Your task to perform on an android device: On cruisedeals, I would like to view the cheapest cruise schedules in the Carribean in the month of March 2024.
Image 0: 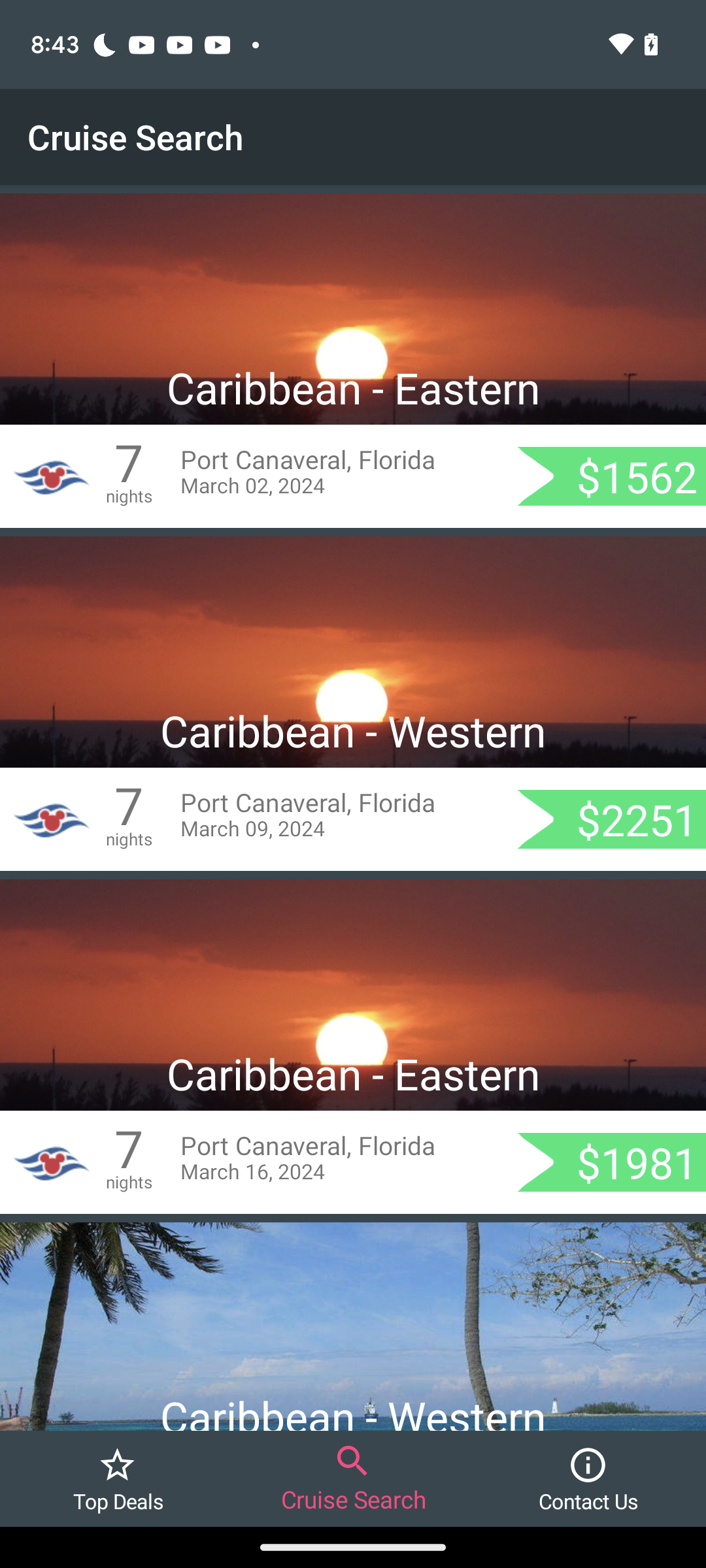
Click on the first search result
Step 0: click (249, 214)
Image 1: 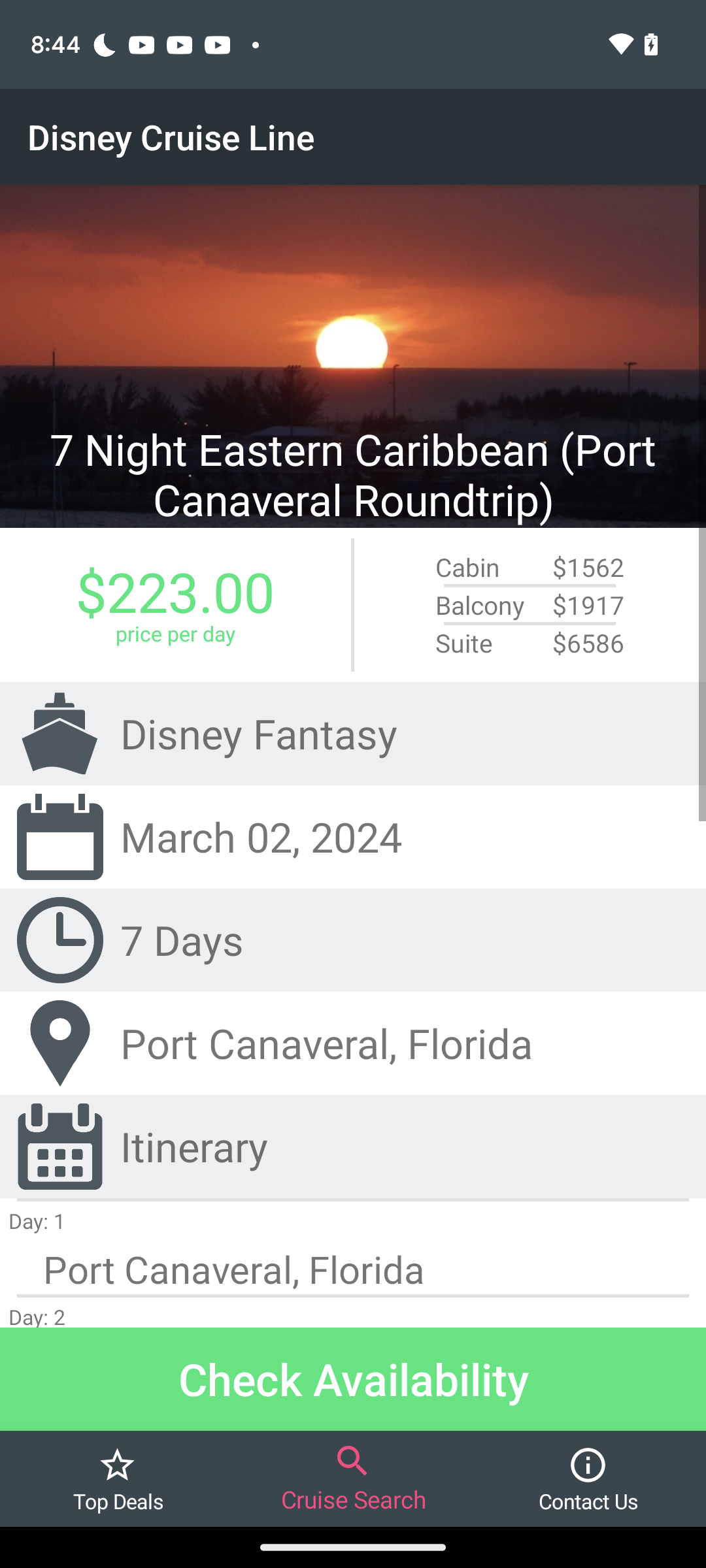
Swipe up for details
Step 1: scroll down
Image 2: 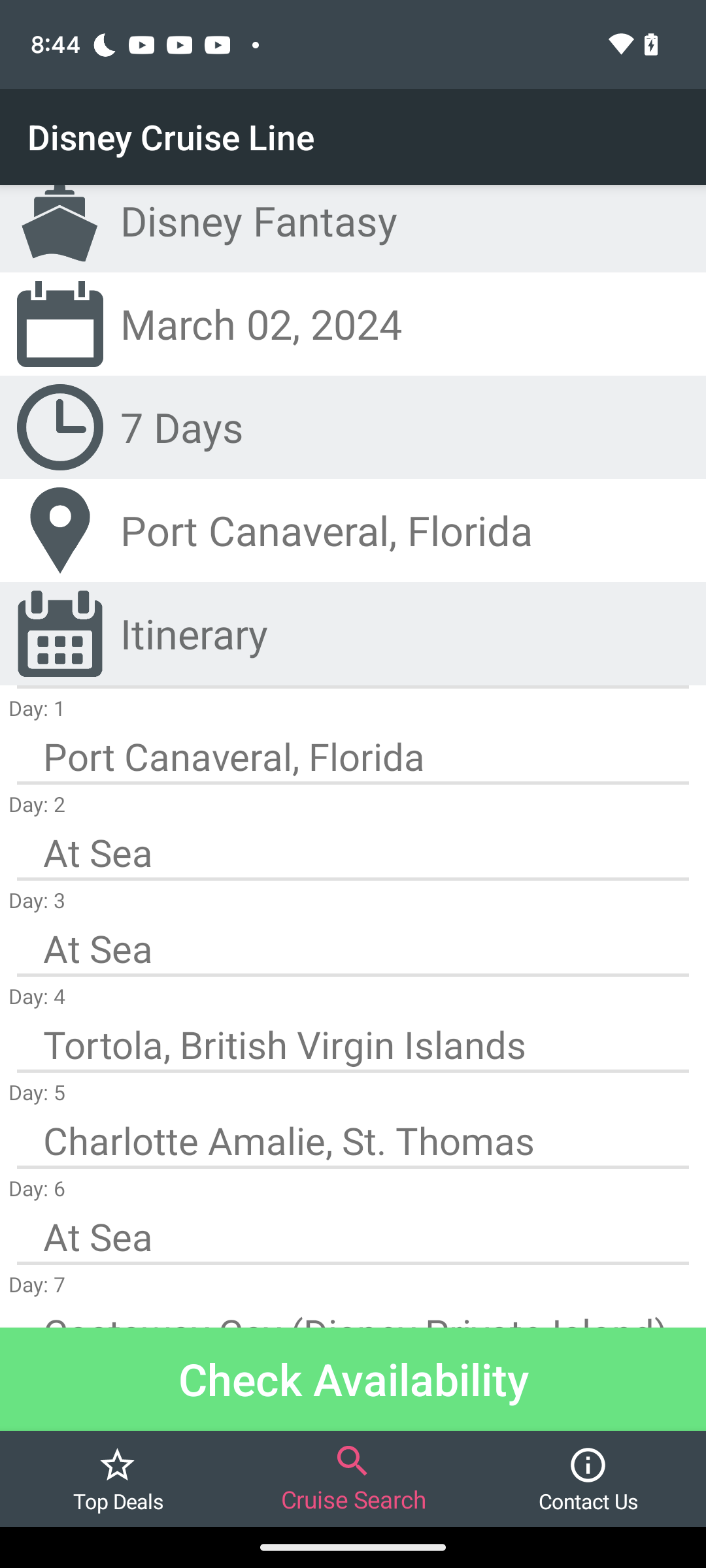
Swipe up for details
Step 2: scroll down
Image 3: 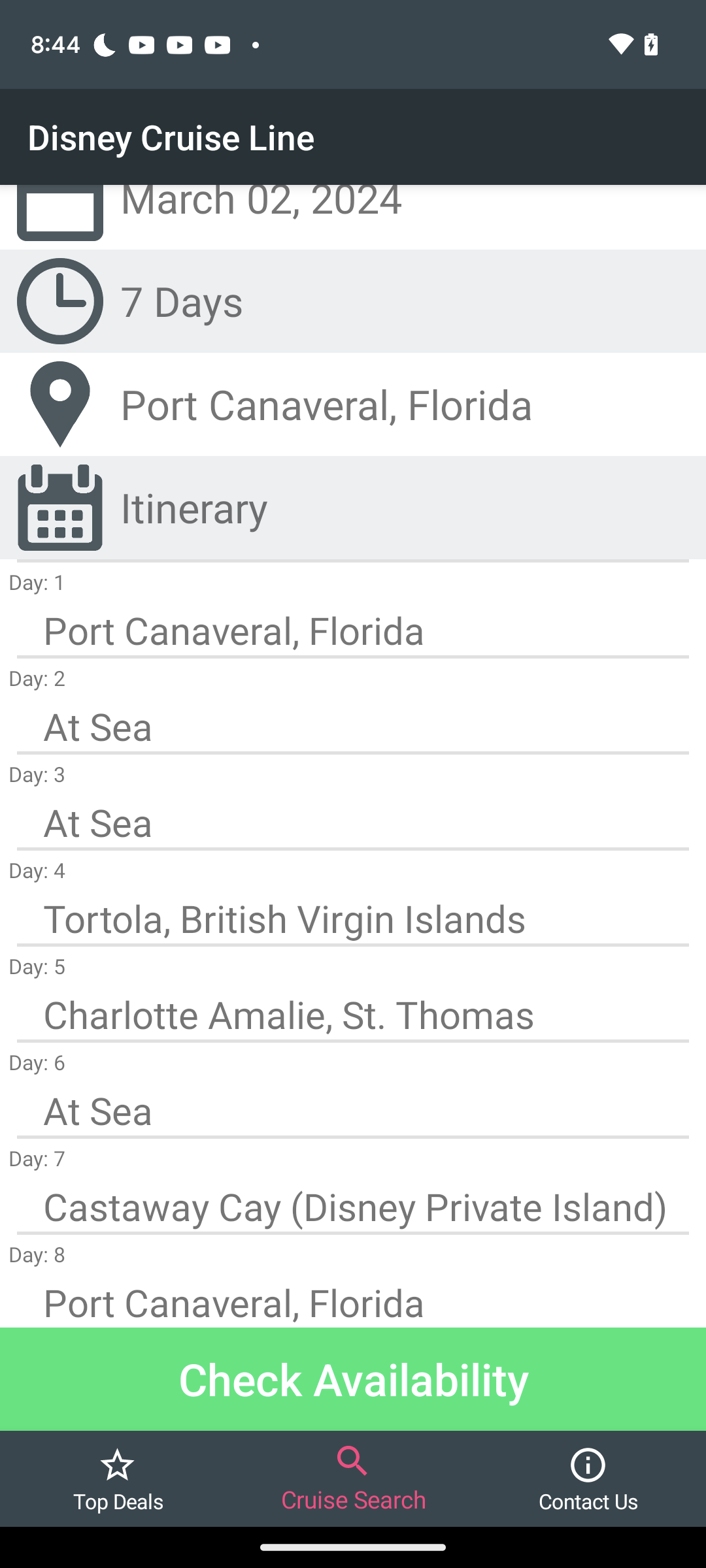
Swipe up for details
Step 3: scroll down